Your task to perform on an android device: Look for spanner sets with the SWANlAKE GARDEN TOOLS  brand by using the industry Ubuy app.
Image 0: 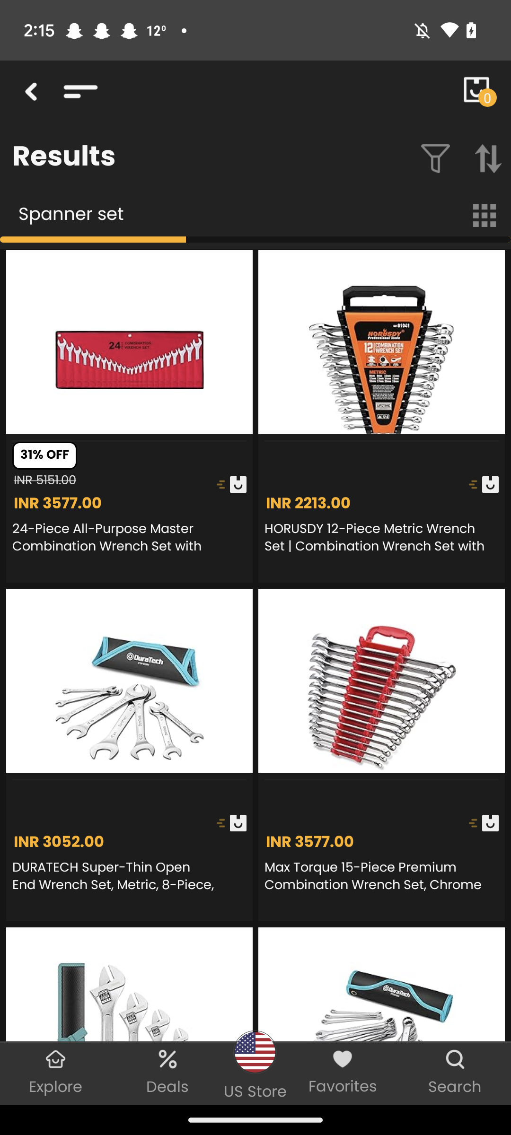
Click on Diversion icon
Step 0: click (426, 159)
Image 1: 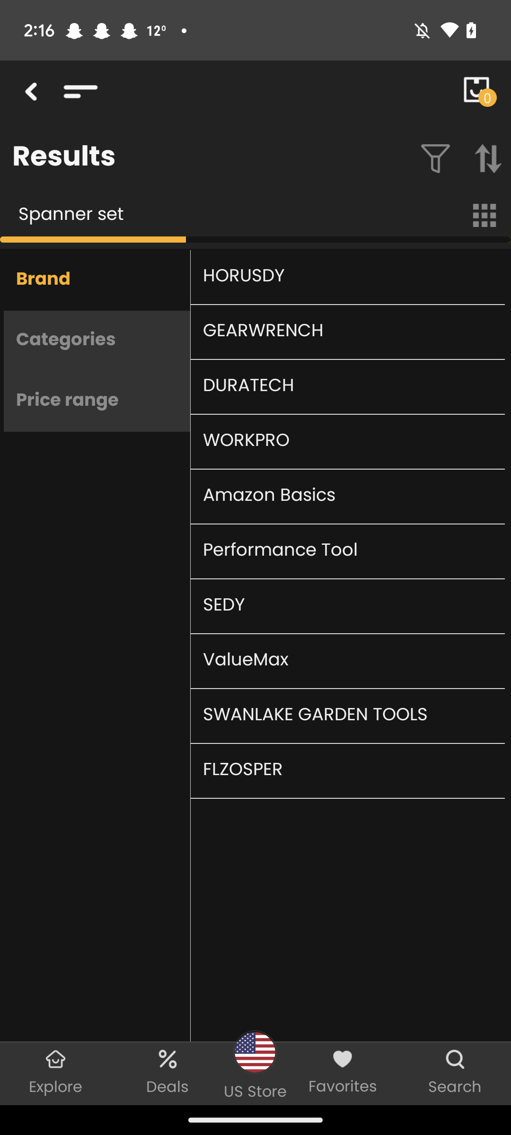
Click on SWANlAKE GARDEN TOOLS 
Step 1: click (329, 716)
Image 2: 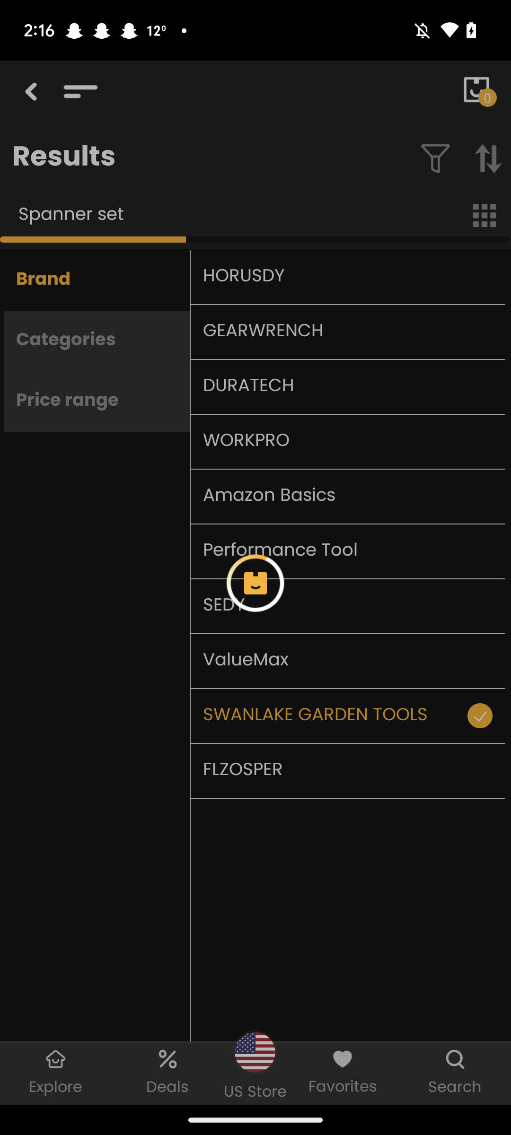
Click on SWANlAKE GARDEN TOOLS 
Step 2: wait